Your task to perform on an android device: Play recording 1 on the Voice Recorder app.
Image 0: 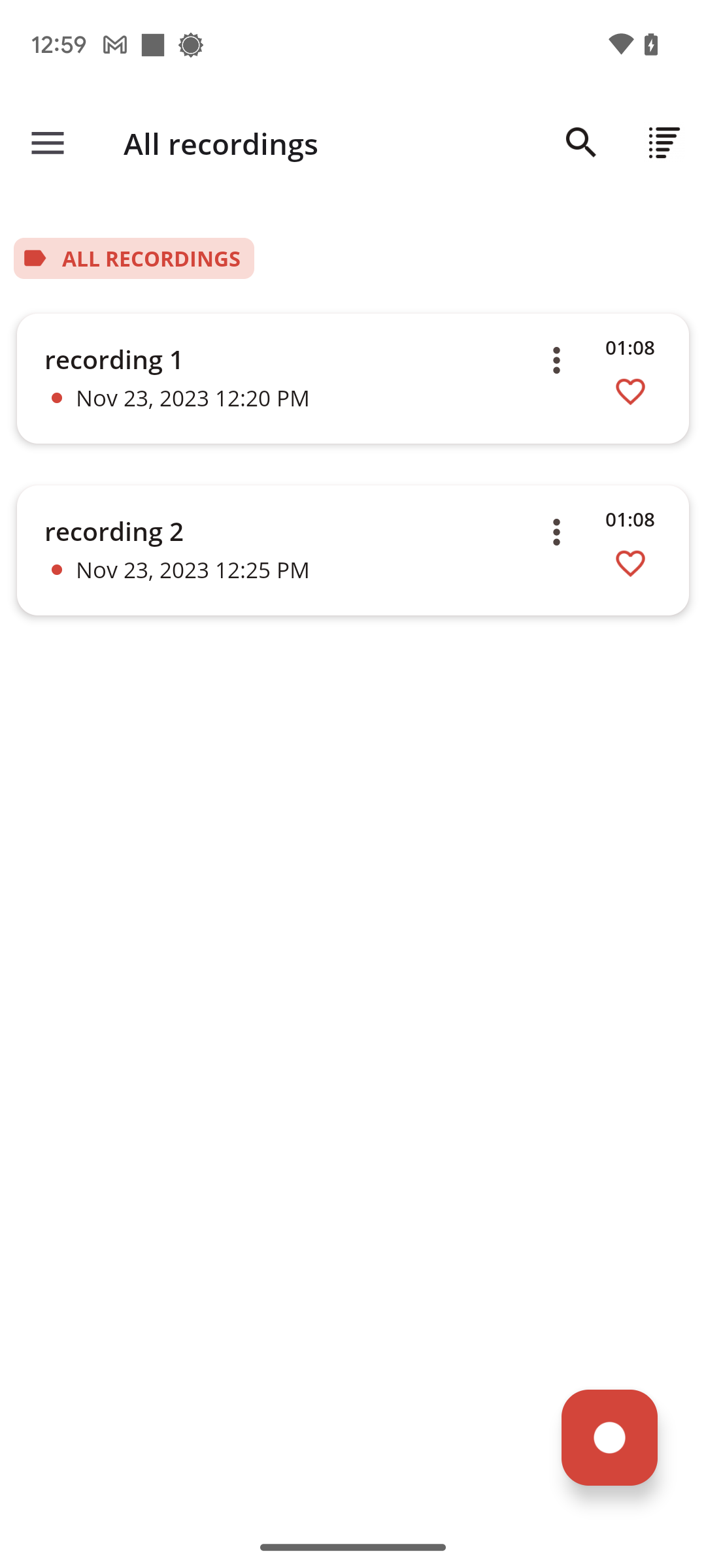
Click on Recording 1.
Step 0: click (353, 378)